Your task to perform on an android device: I will add the Nike air jordan shoes to wishlist.
Image 0: 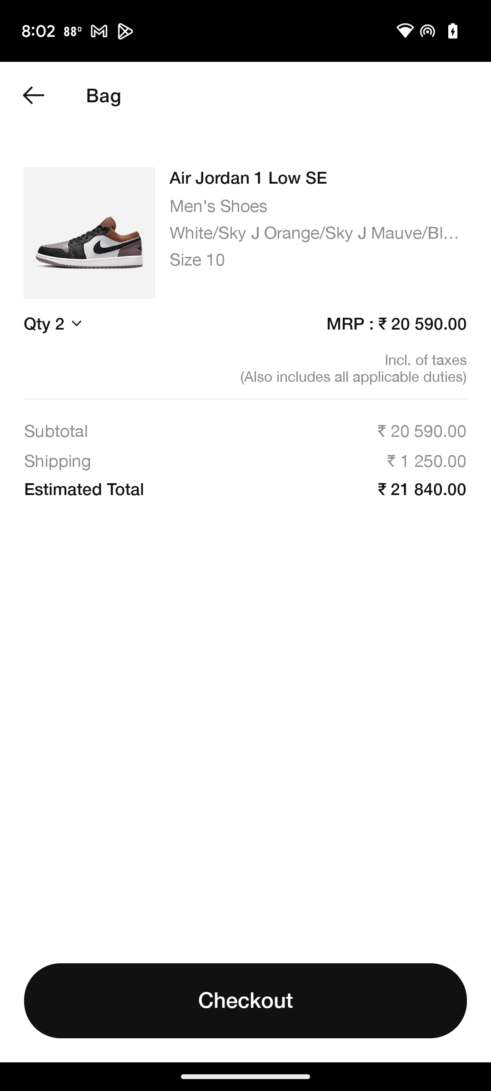
Click on the back button.
Step 0: click (33, 95)
Image 1: 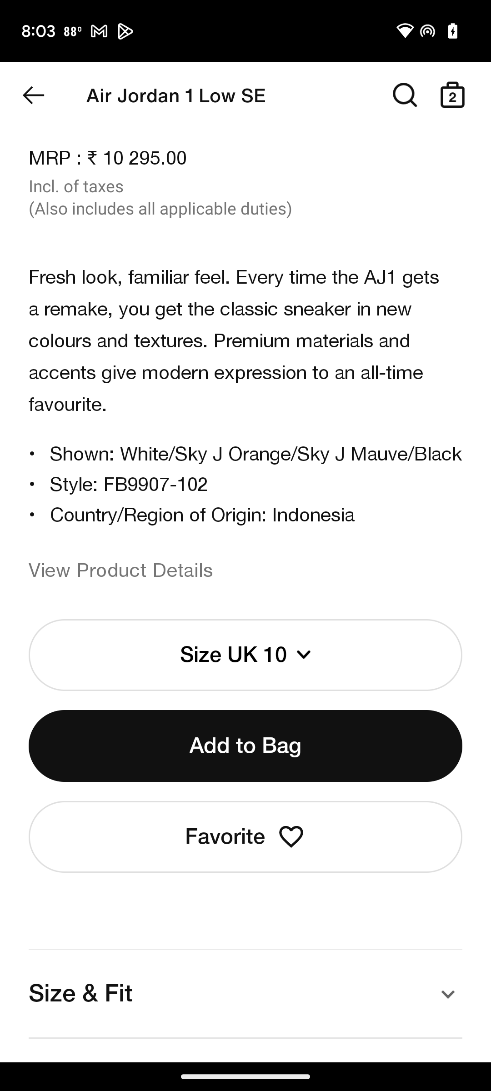
Click on favorite icon.
Step 1: click (245, 837)
Image 2: 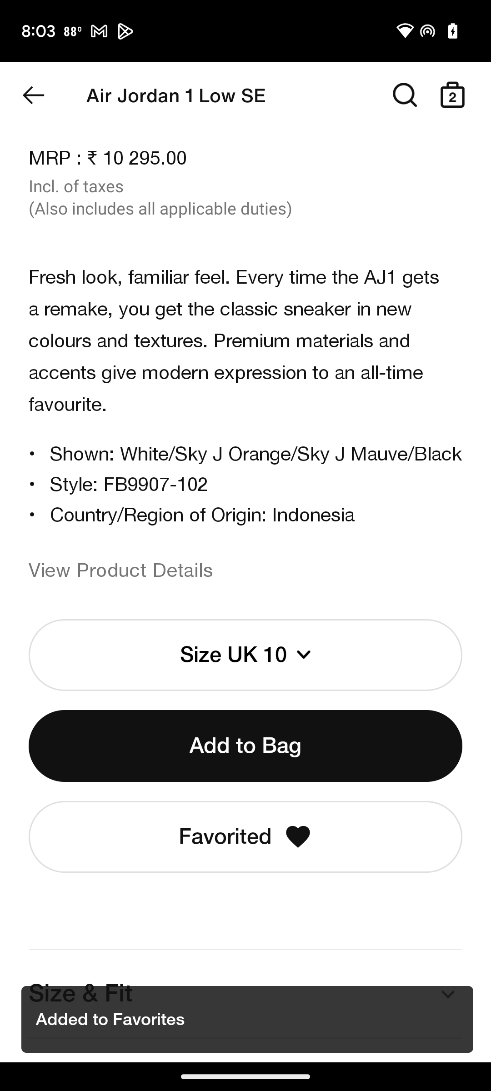
Click on the back button.
Step 2: click (33, 95)